Your task to perform on an android device: I want to be sure of the shirt's material; therefore, check the reviews of the regular-fit non-iron striped shirt in the M&S app.
Image 0: 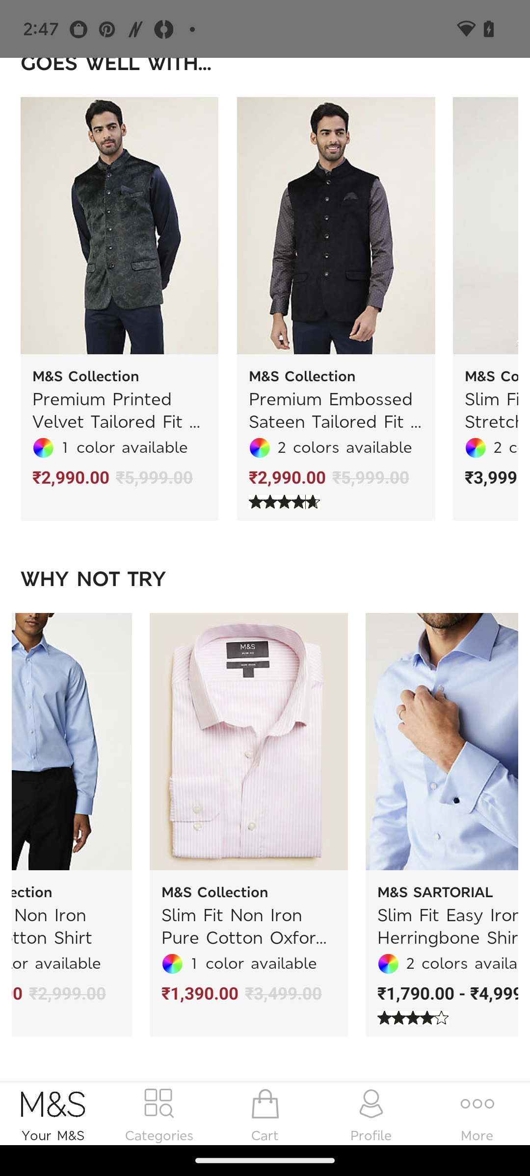
Swipe up to check the reviews.
Step 0: scroll up
Image 1: 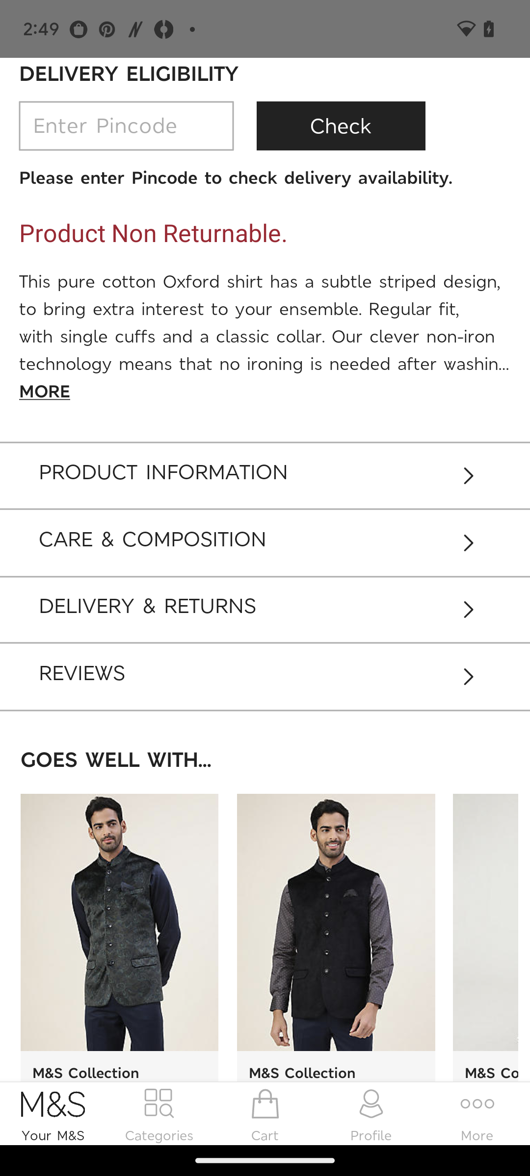
Click on the reviews button.
Step 1: click (242, 675)